Your task to perform on an android device: Read the reviews of the Open Box home Bathroom cabinet so as to get more clarity about the product in the eBay app.
Image 0: 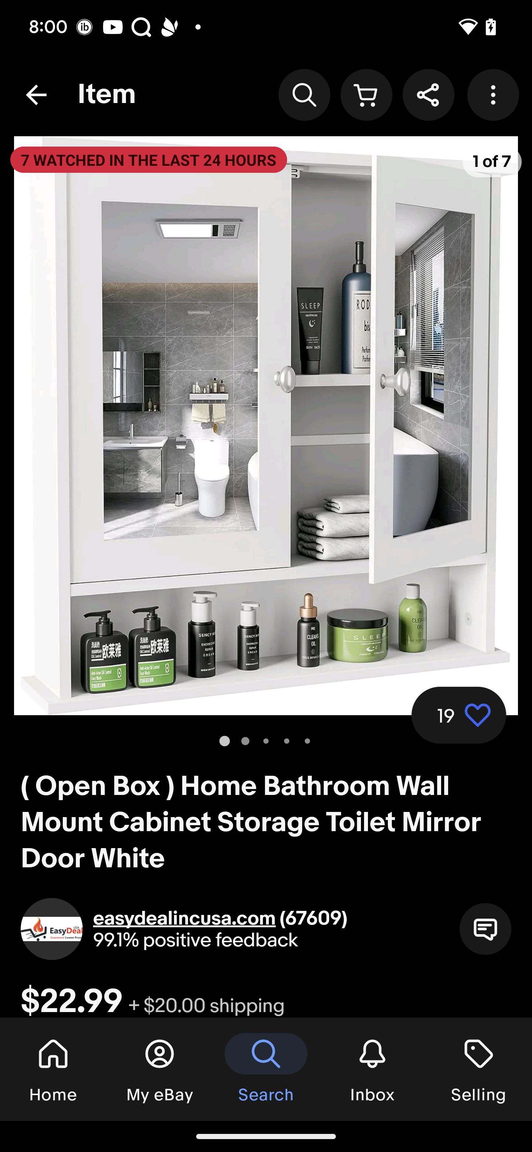
Swipe up on the screen to view rating and reviews
Step 0: scroll down
Image 1: 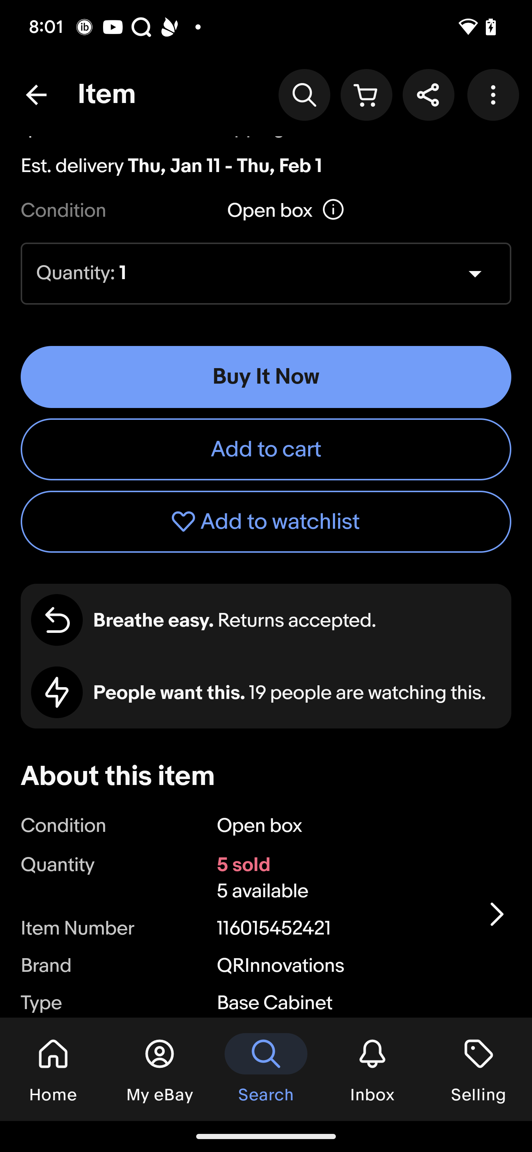
Swipe up on the screen to view rating and reviews
Step 1: scroll down
Image 2: 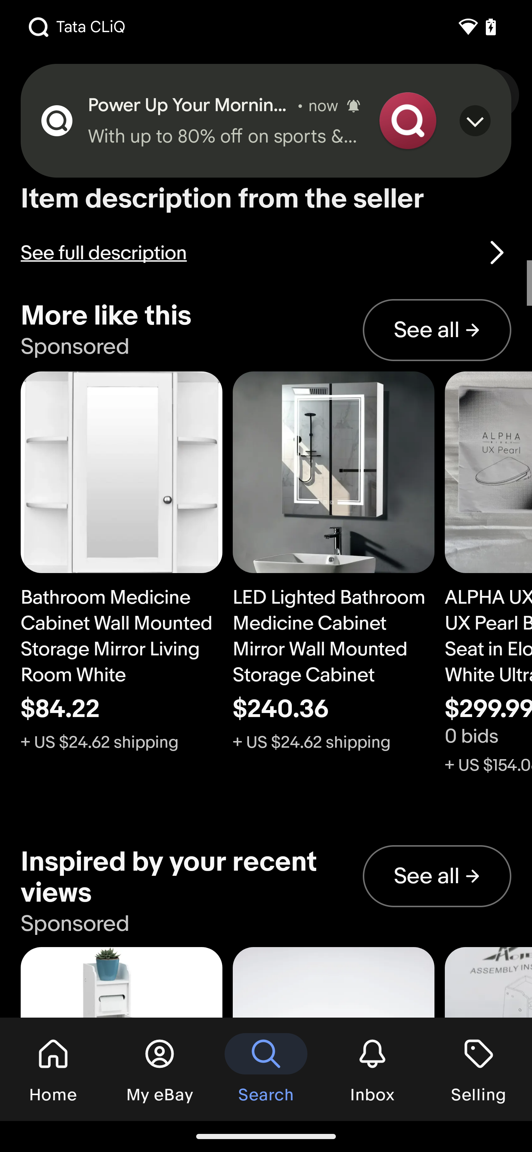
Swipe up on the screen to view rating and reviews
Step 2: scroll down
Image 3: 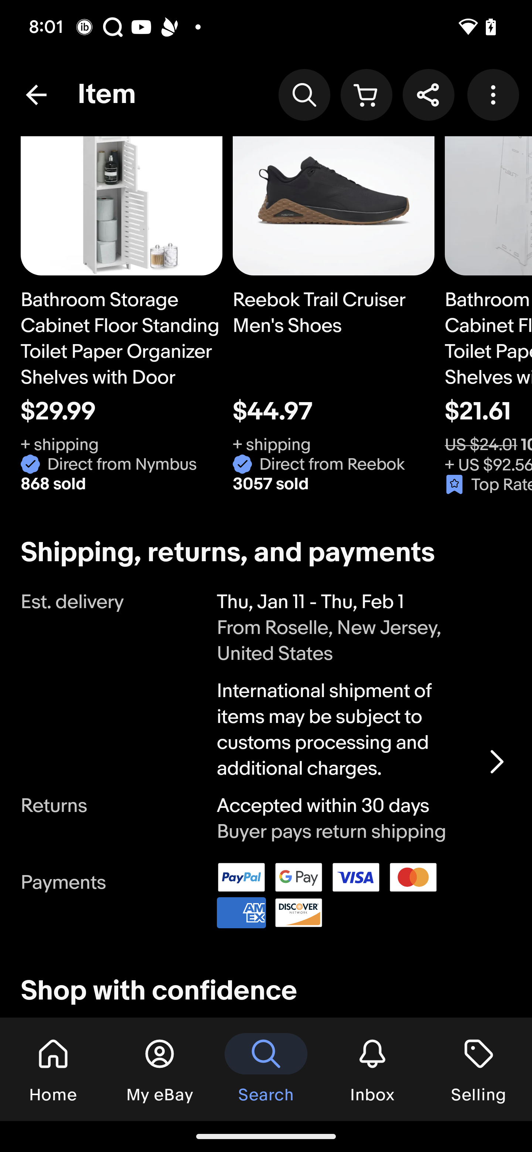
Swipe up on the screen to view rating and reviews
Step 3: scroll down
Image 4: 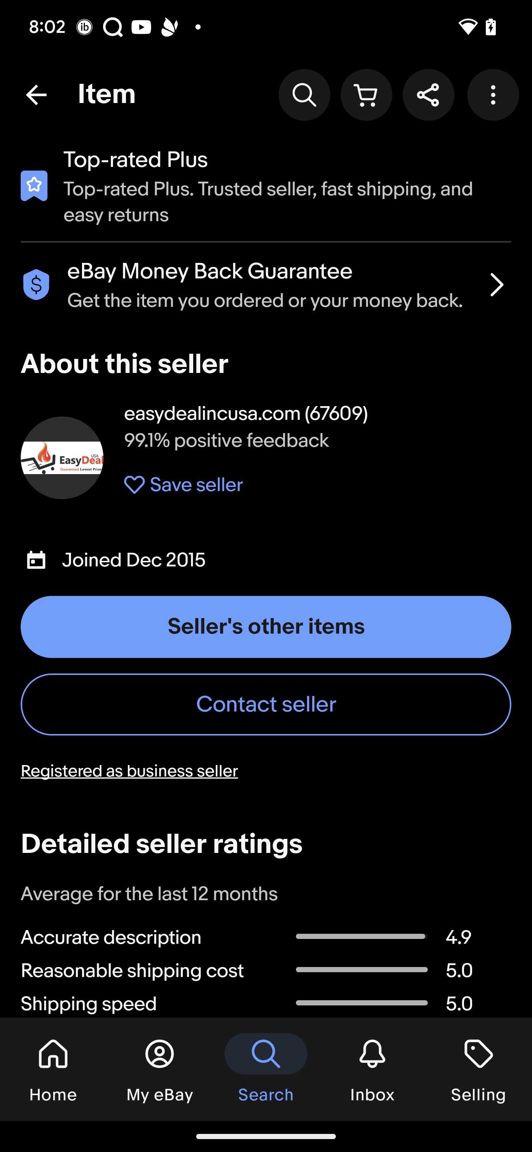
Swipe up on the screen to view rating and reviews
Step 4: scroll down